Your task to perform on an android device: Look for Jordan shoes by applying the the Jordan Brand filter in the Nike app .
Image 0: 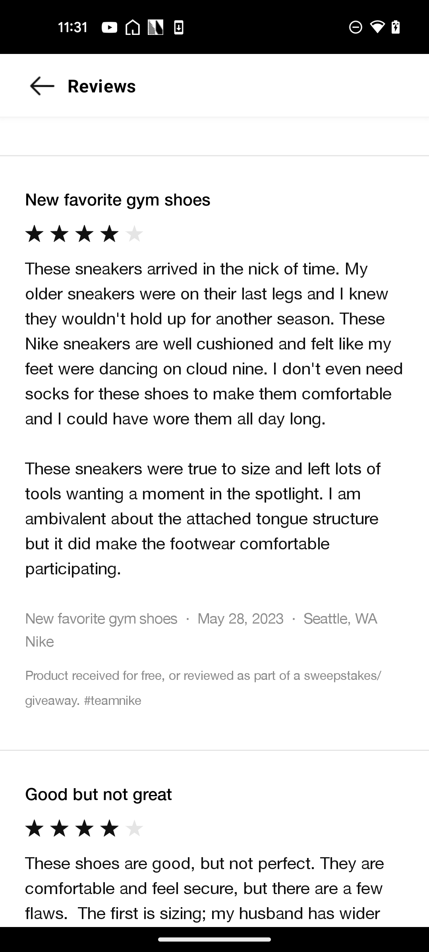
Get back to the searched page
Step 0: press back button
Image 1: 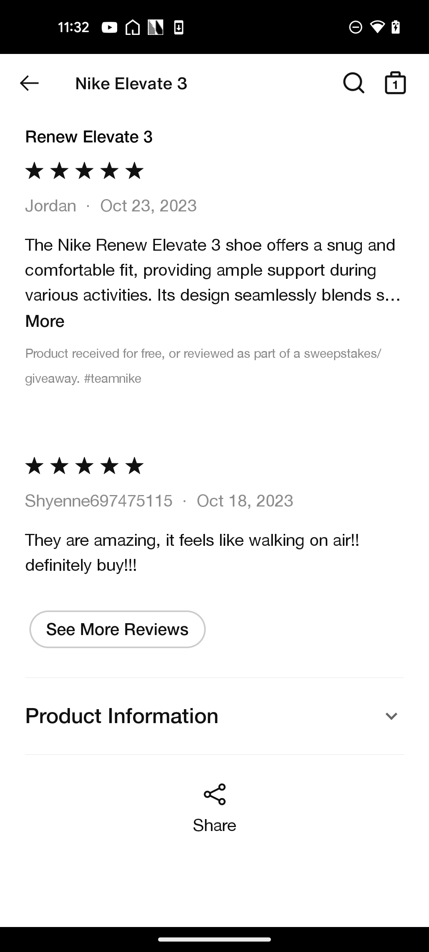
Get back to the searched page
Step 1: press back button
Image 2: 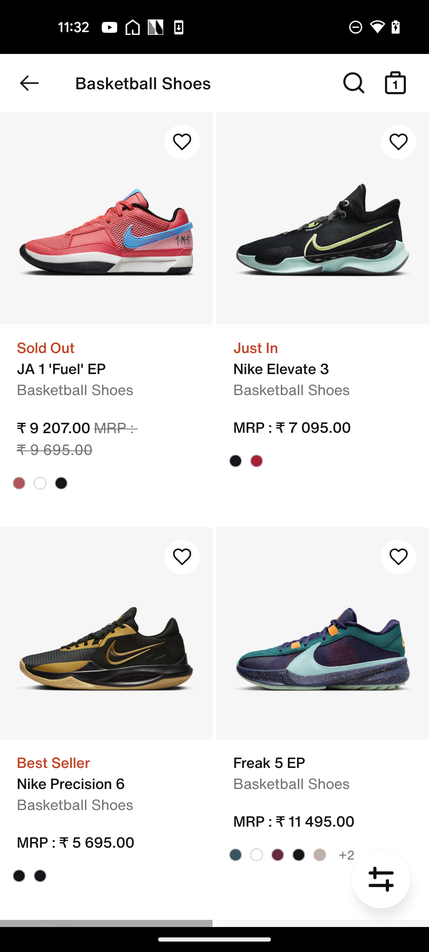
Click on the filter icon at the bottom right corner of the screen
Step 2: click (381, 879)
Image 3: 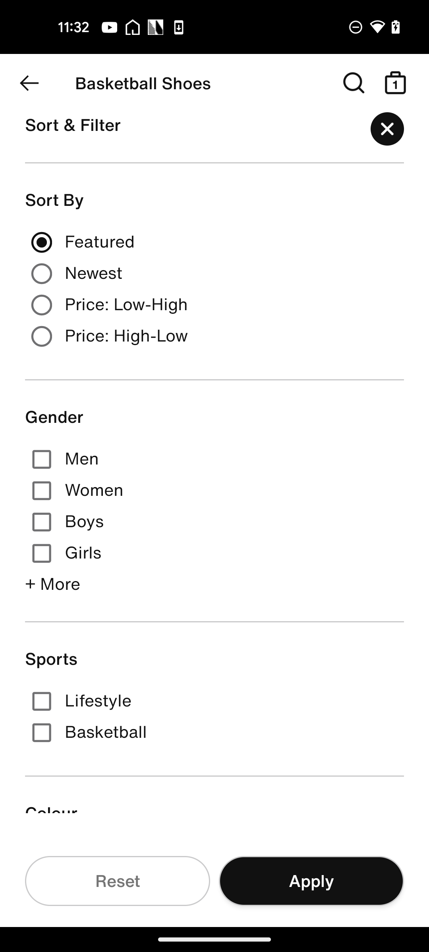
Swipe up for the Brand filter
Step 3: scroll down
Image 4: 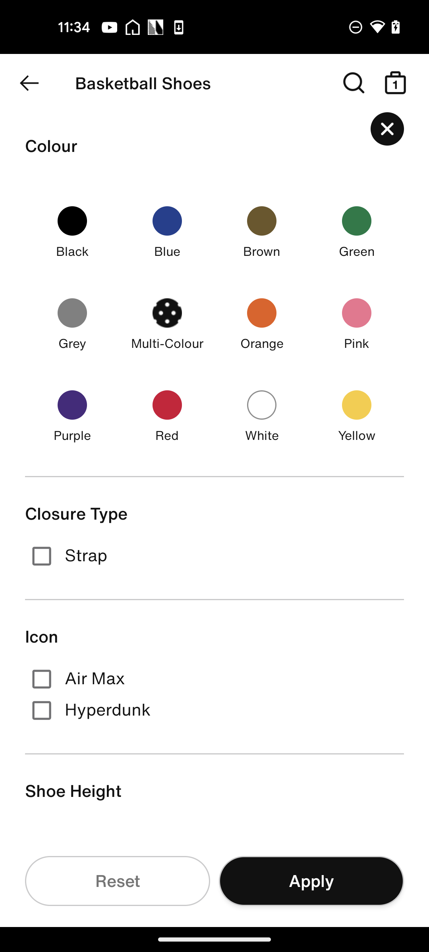
Swipe up for the Brand filter
Step 4: scroll down
Image 5: 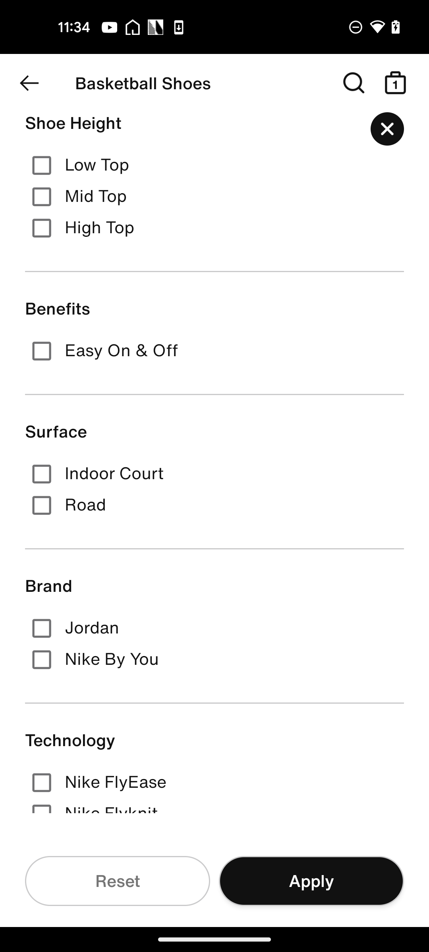
Select the Jordan brand filter
Step 5: click (44, 625)
Image 6: 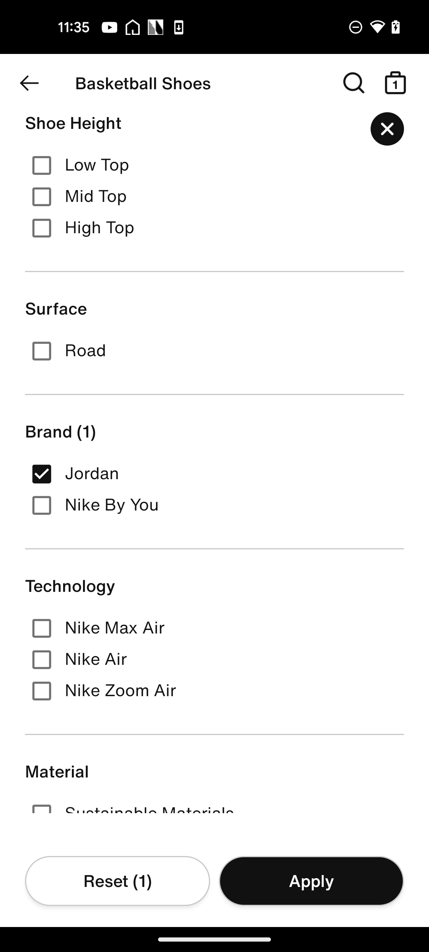
Click on the Apply button at the bottom right corner of the screen
Step 6: click (311, 881)